Your task to perform on an android device: it's time to change, as I am fed up with the old styles. Look for Women’'s Lace up shoes in the Flipkart app
Image 0: 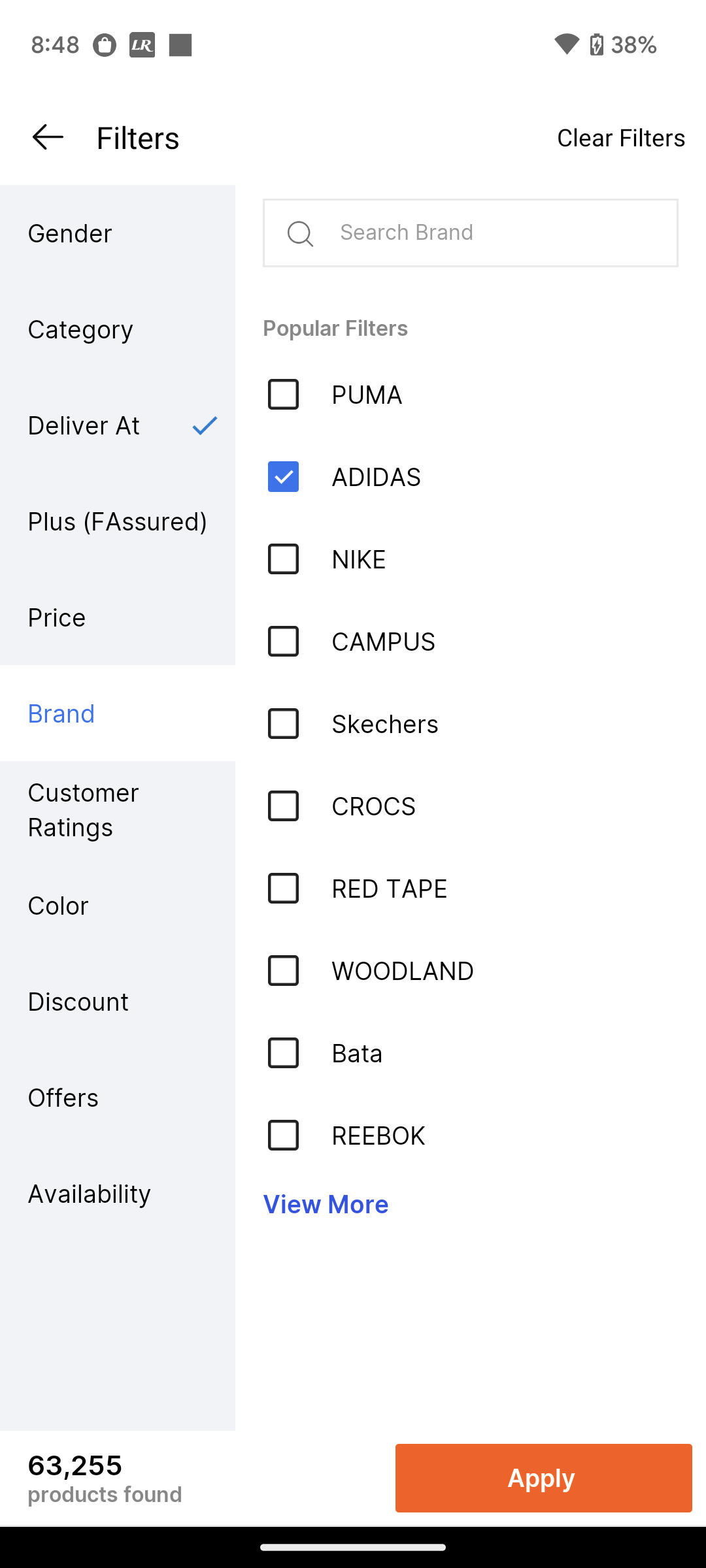
Click on the category option
Step 0: click (117, 329)
Image 1: 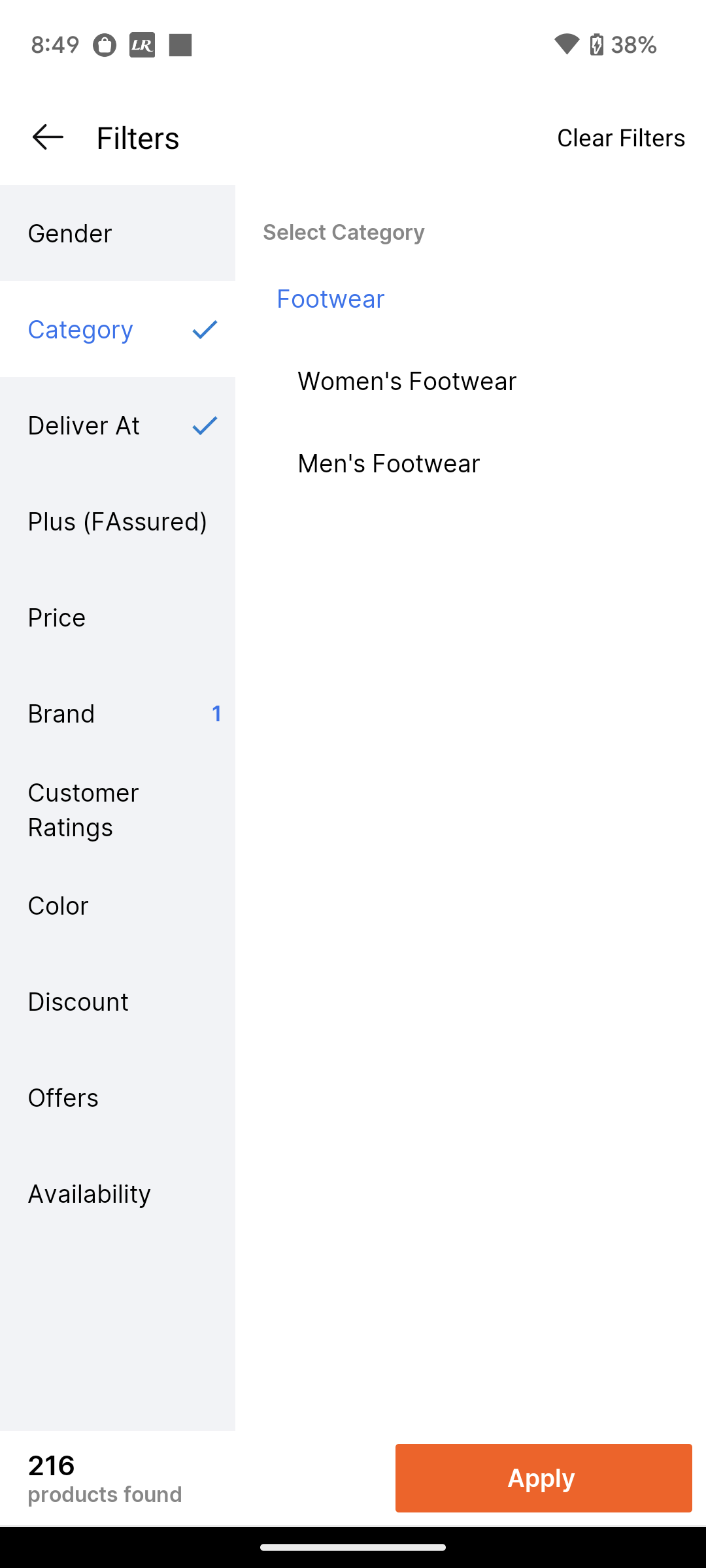
Click on the Women' Footwear option 
Step 1: click (485, 380)